Your task to perform on an android device: Start the Full Body 7x4 Challenge workout plan.
Image 0: 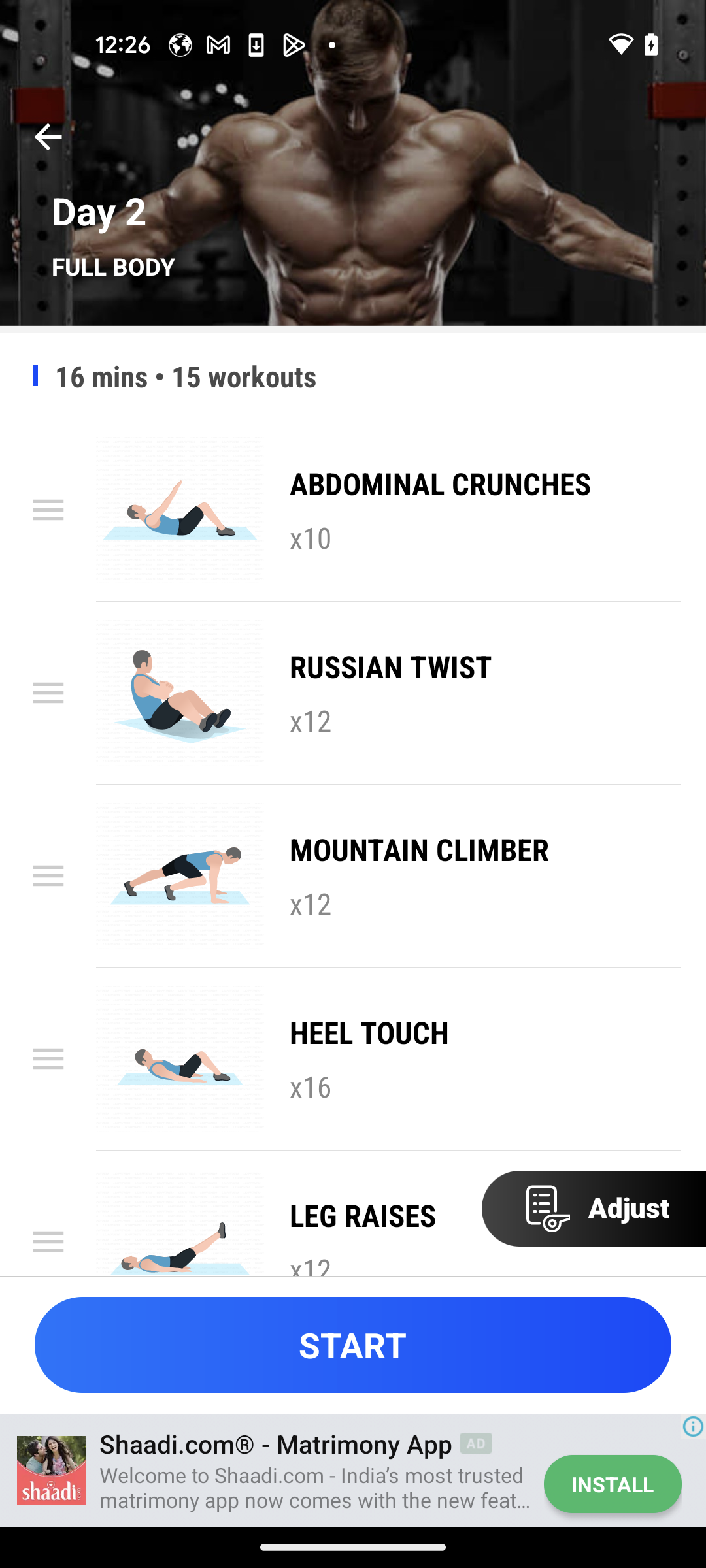
Click on Start button at the bottom of the screen
Step 0: click (352, 1345)